Your task to perform on an android device: Save My Recording of lecture practice on the MyRecorder app.
Image 0: 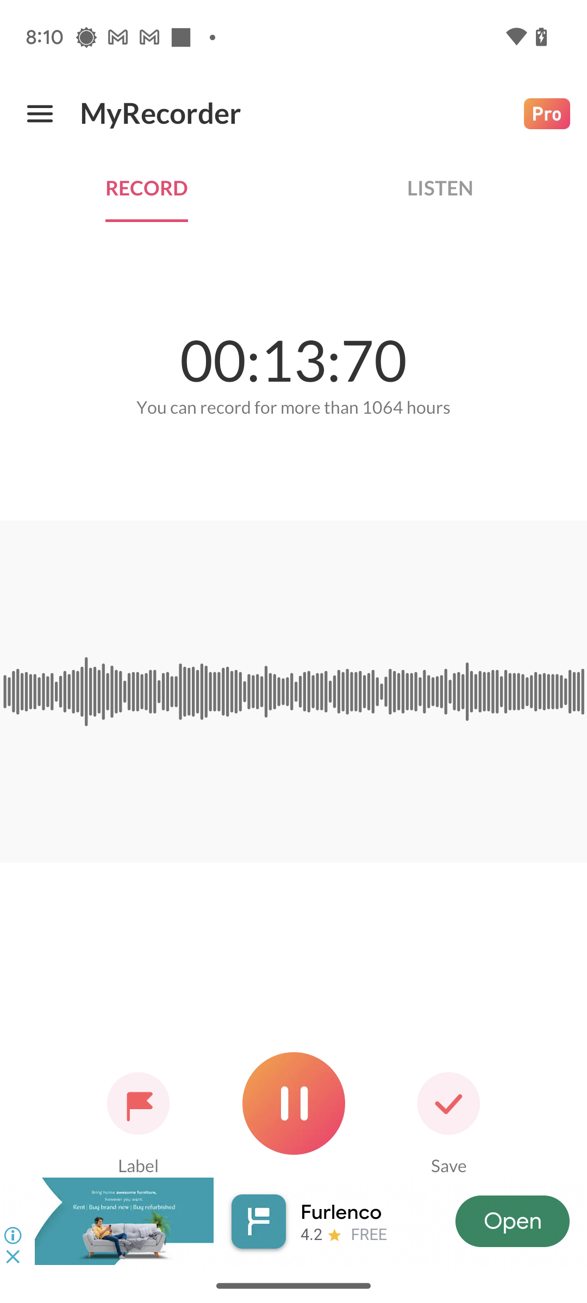
Click on the save icon at the bottom of the screen.
Step 0: click (448, 1103)
Image 1: 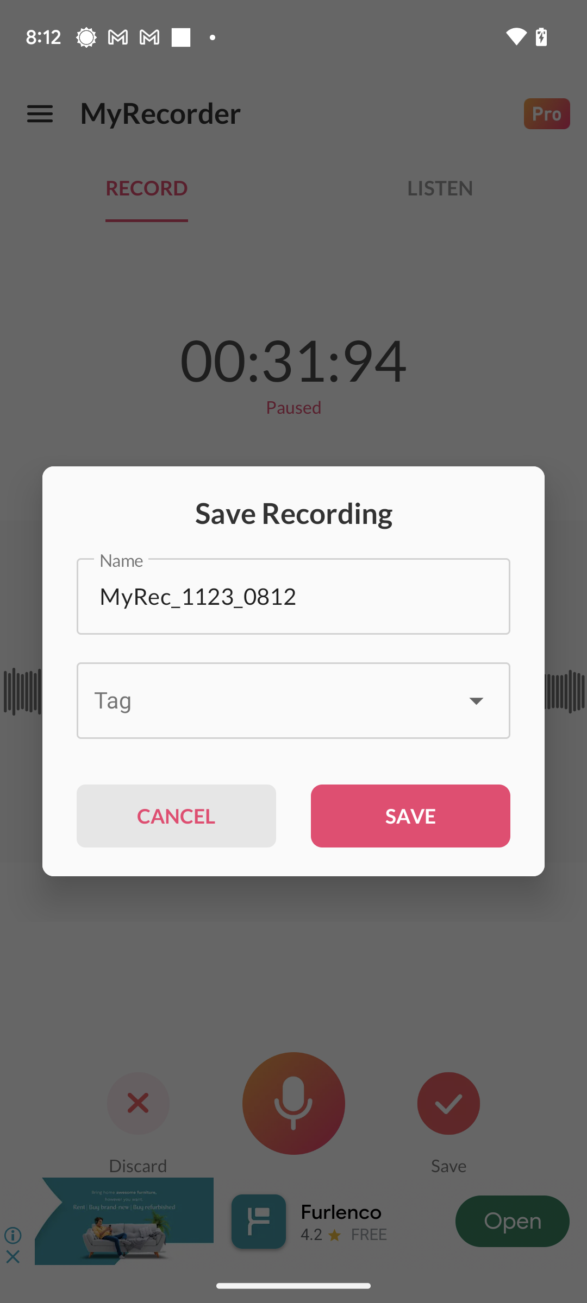
Click on SAVE tab.
Step 1: click (410, 815)
Image 2: 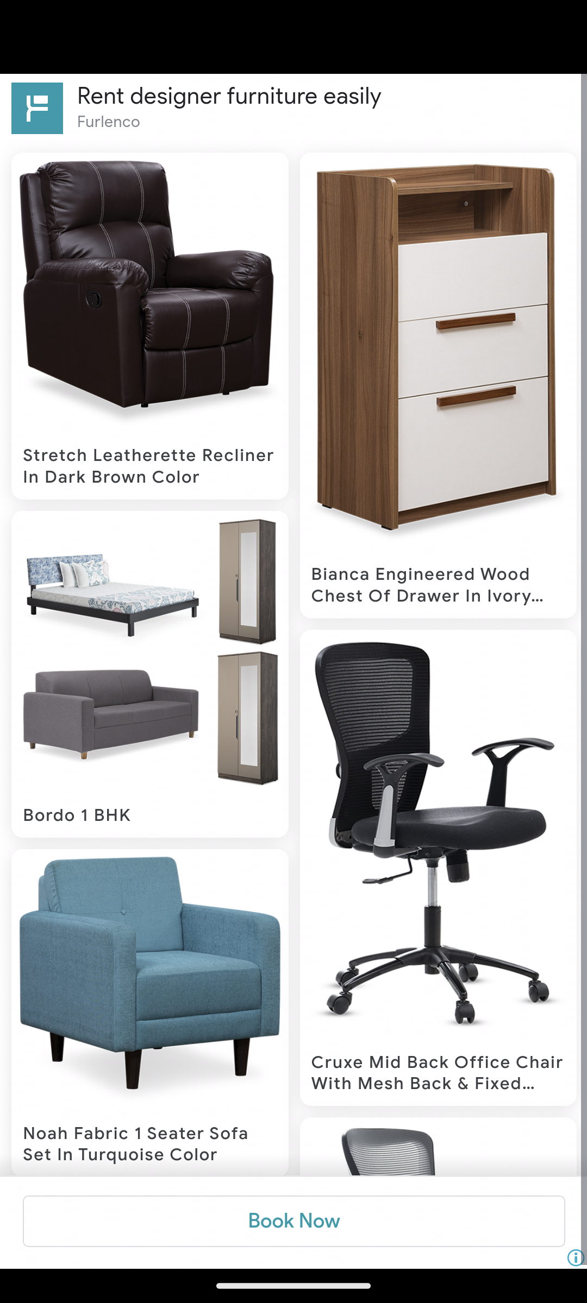
Click on SAVE tab.
Step 2: wait